Your task to perform on an android device: I must check something in the Venice tour file. Please open the Venice tour document.
Image 0: 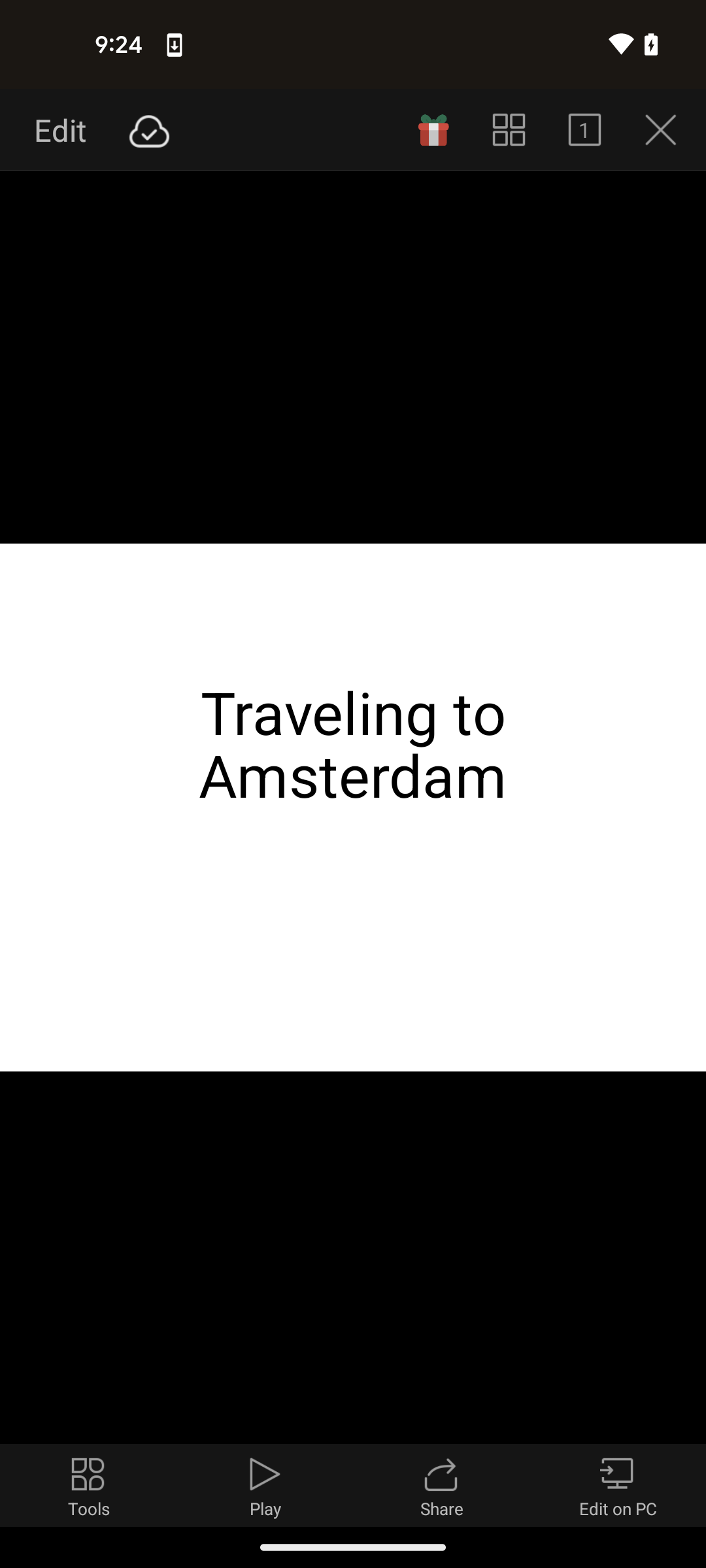
Go back to the previous page
Step 0: press back button
Image 1: 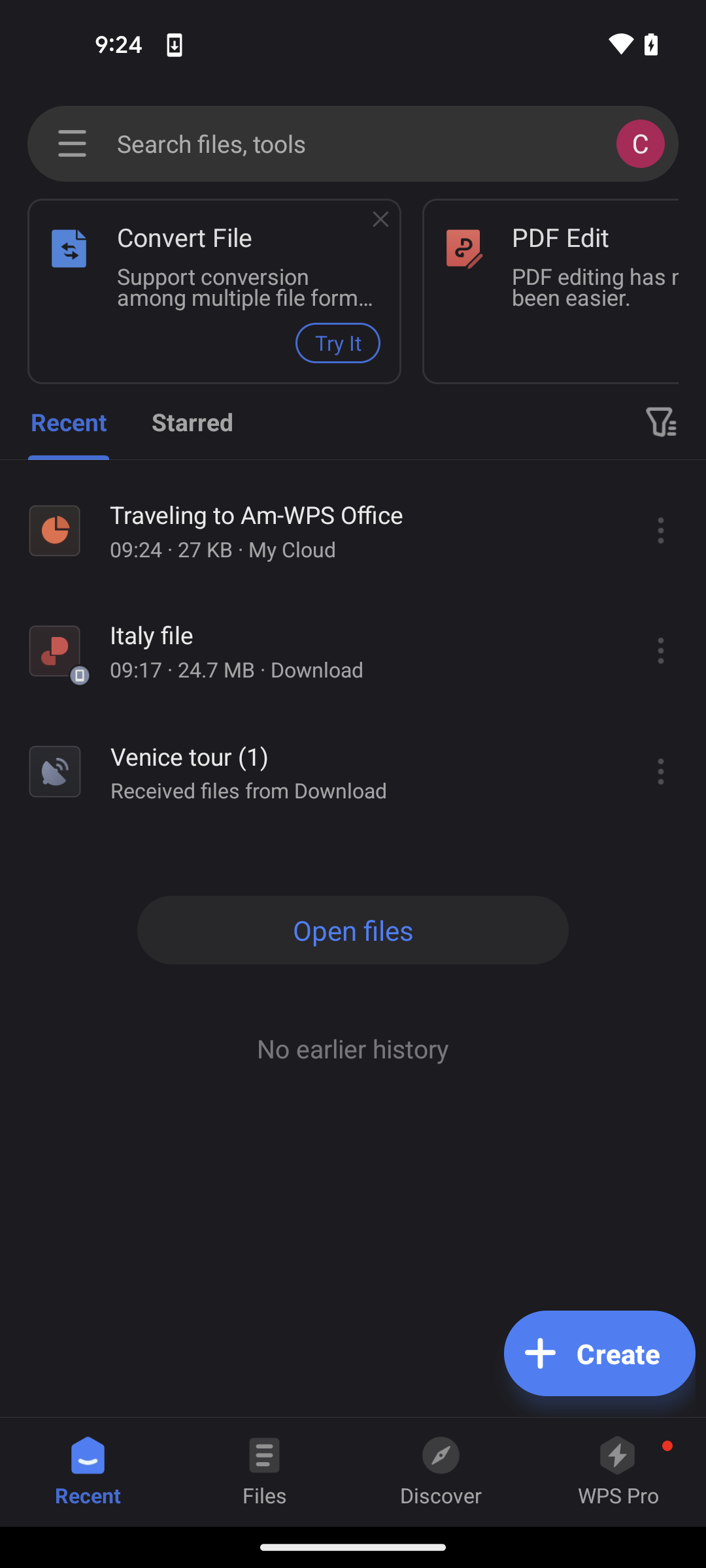
Select the files option at the bottom of the screen
Step 1: click (265, 1472)
Image 2: 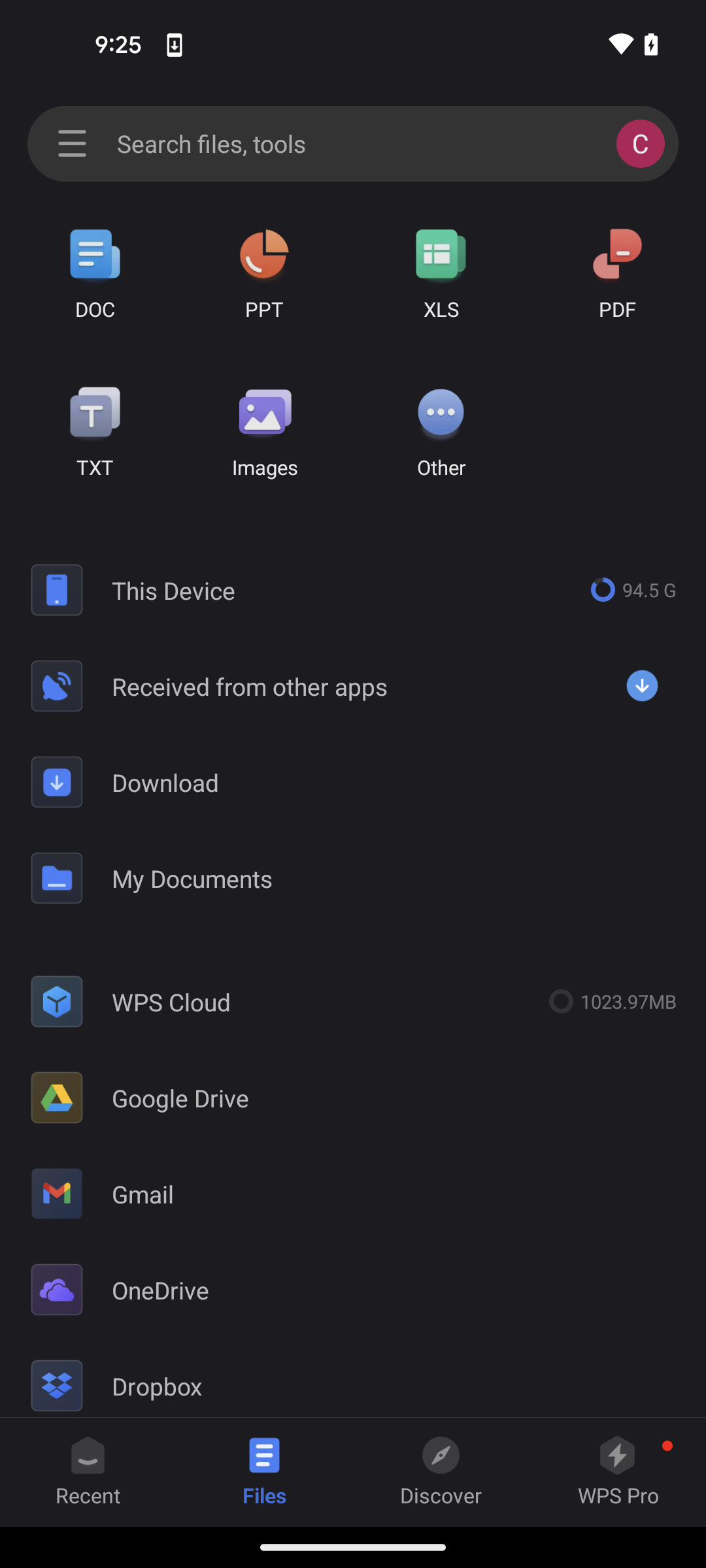
Tap on the PPT option
Step 2: click (265, 277)
Image 3: 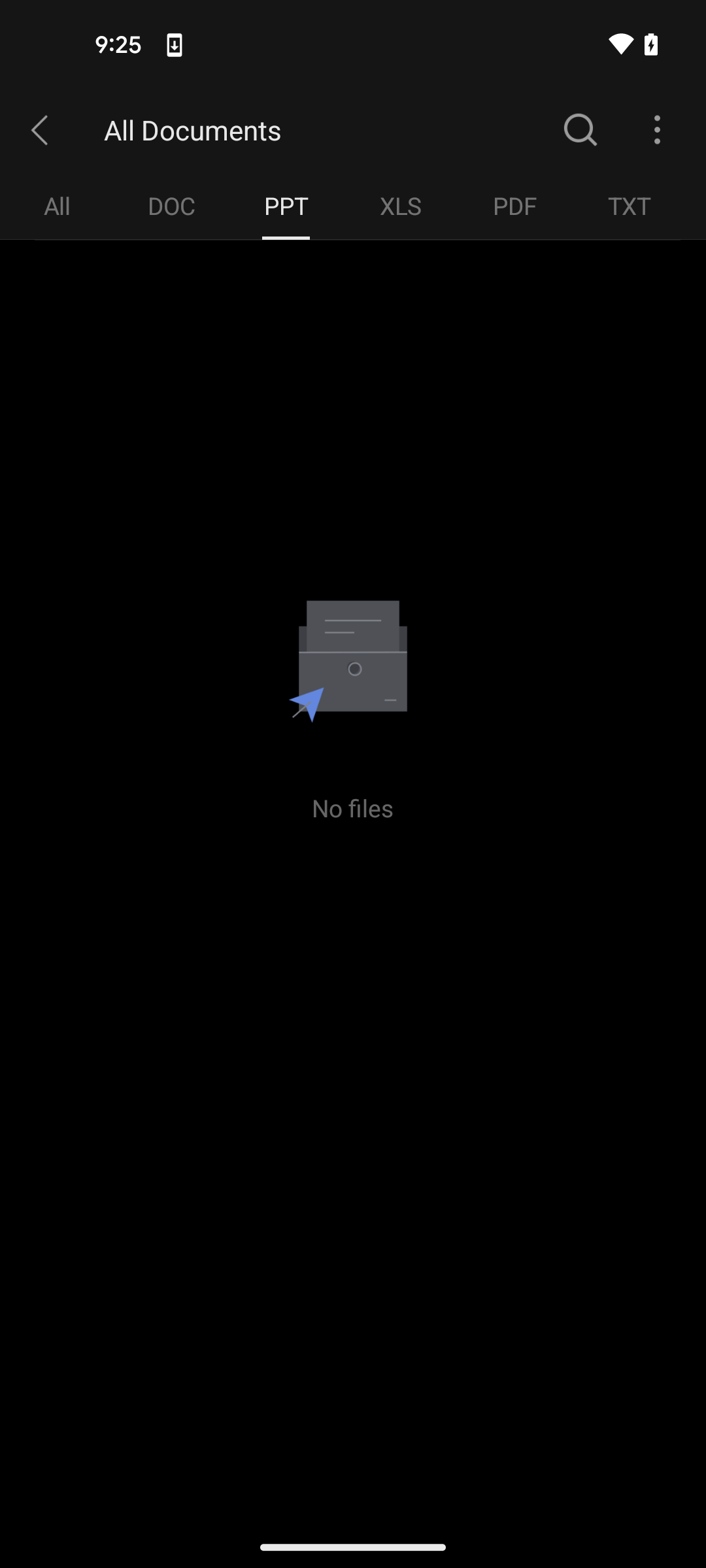
Tap on the all option
Step 3: click (57, 205)
Image 4: 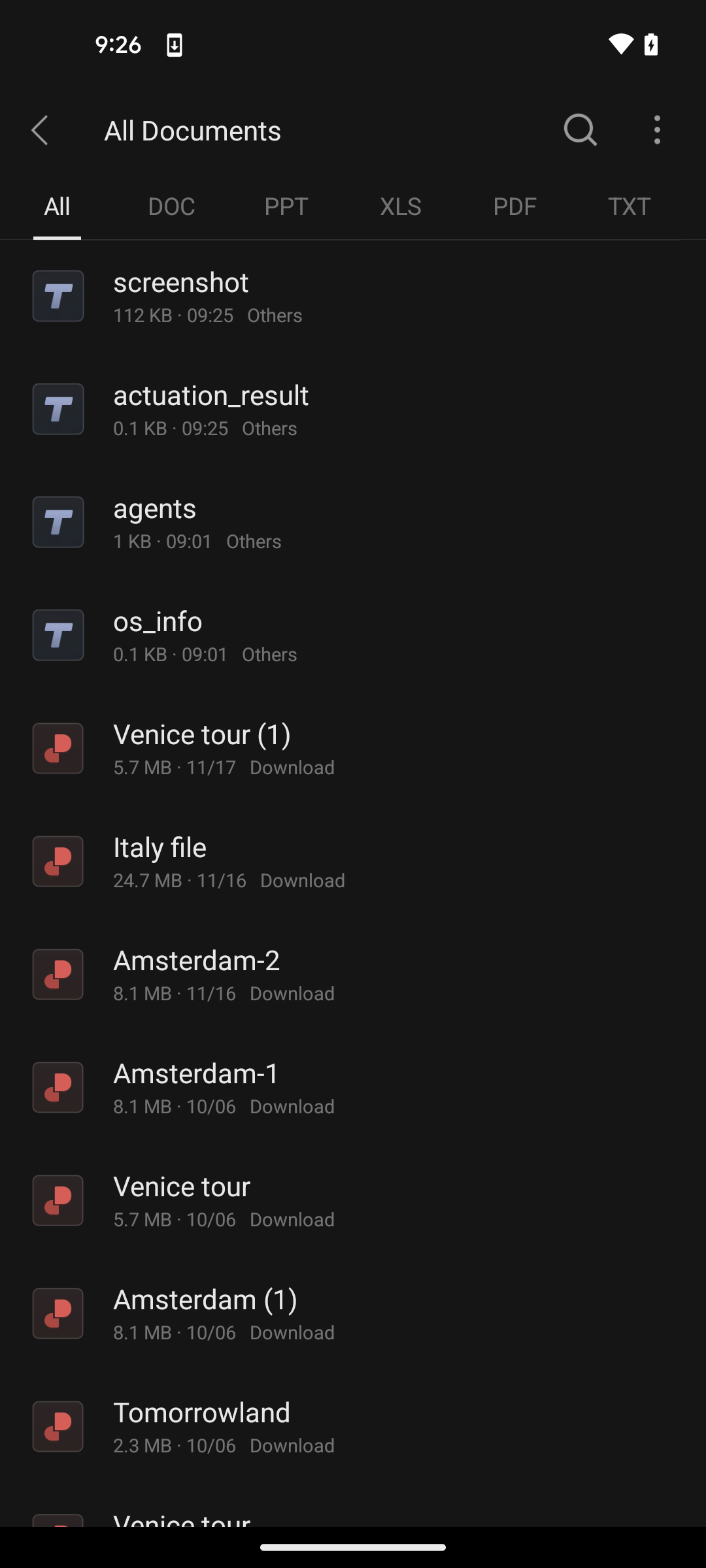
Select the venice tour file
Step 4: click (365, 1186)